Your task to perform on an android device: I want to listen to the recording file and play the Audio file recorded in the Voice Recorder pro app .
Image 0: 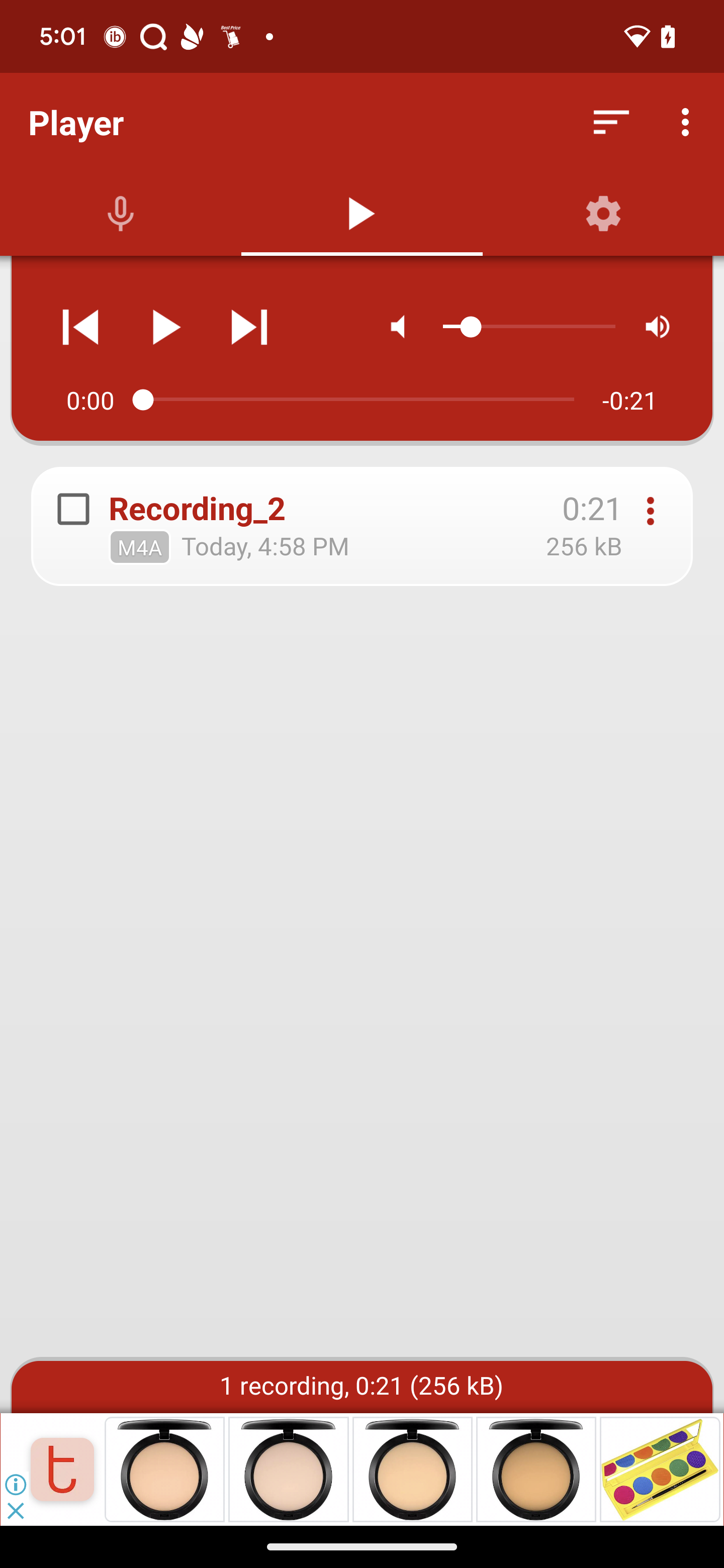
Click on the play icon to listen the recording
Step 0: click (165, 327)